Your task to perform on an android device: Open the Easy note app and Make a new note with the title Swimming Class and enter about swimming class in the notes body
Image 0: 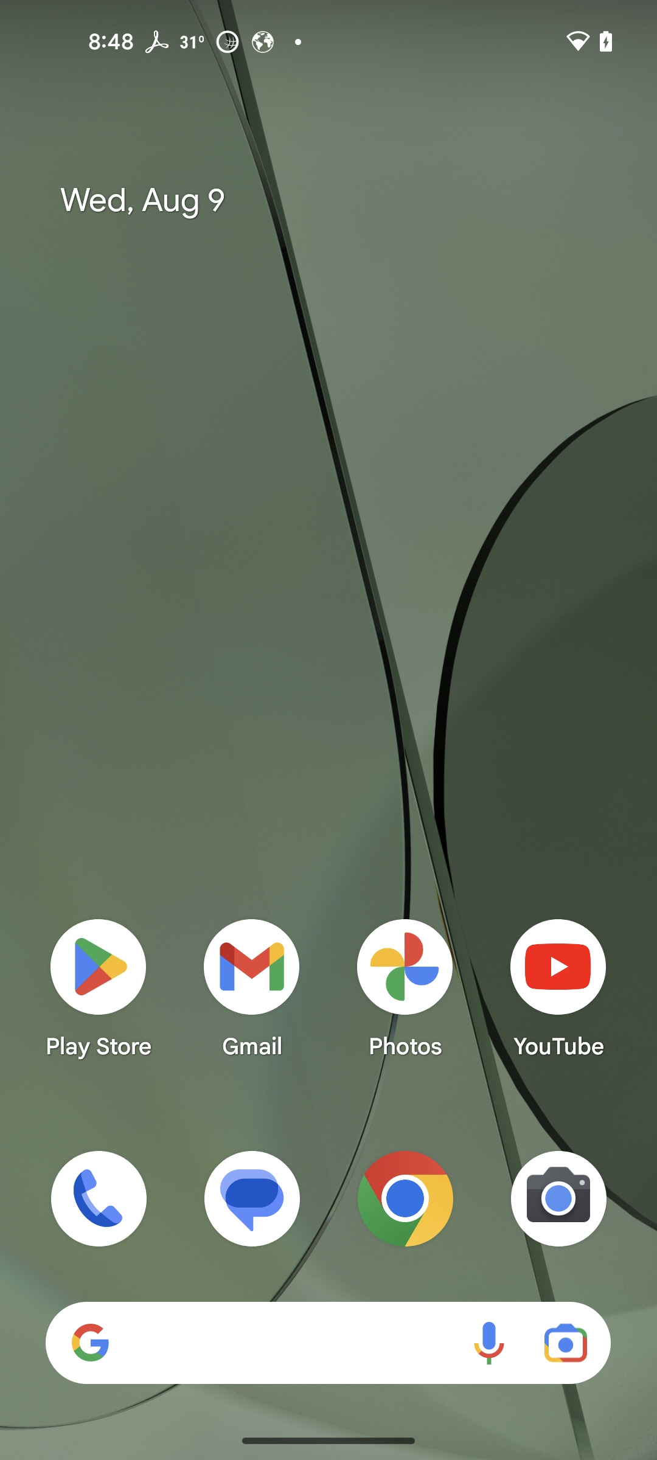
Open the Easy note app
Step 0: open app "Easy Notes"
Image 1: 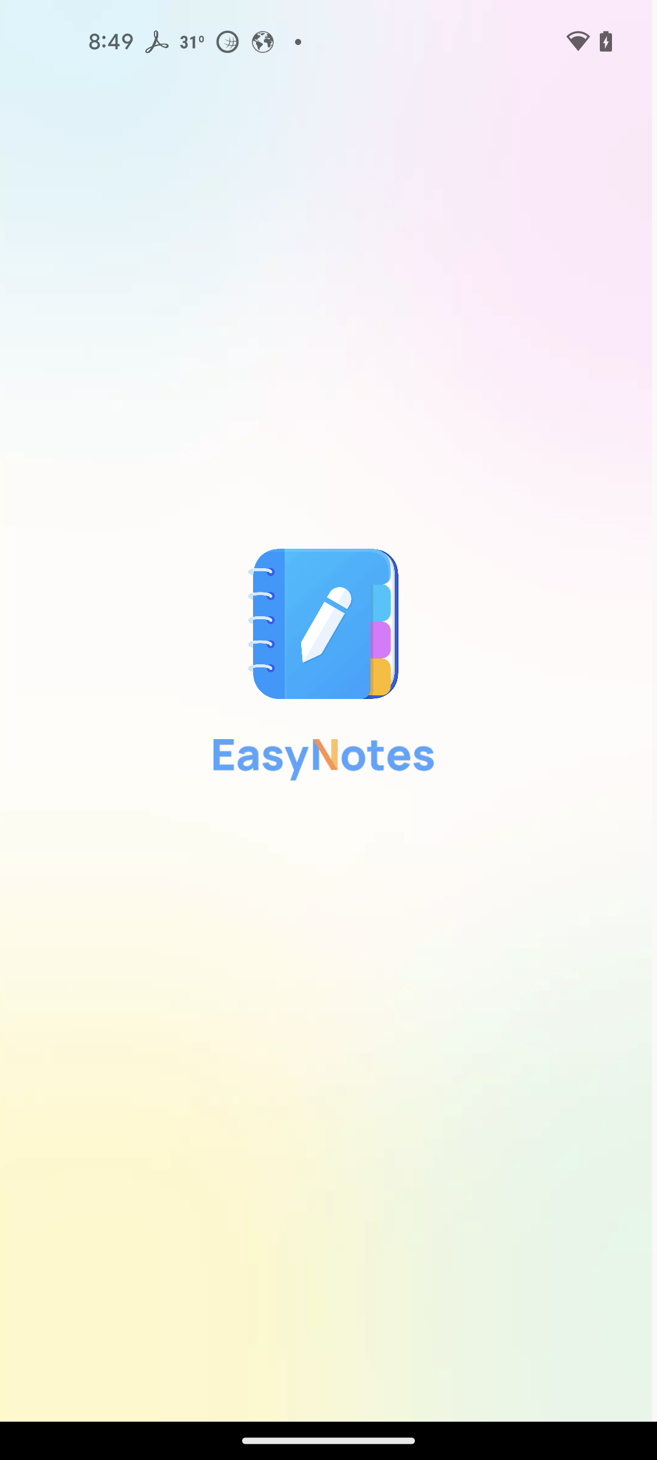
Open the Easy note app
Step 1: wait
Image 2: 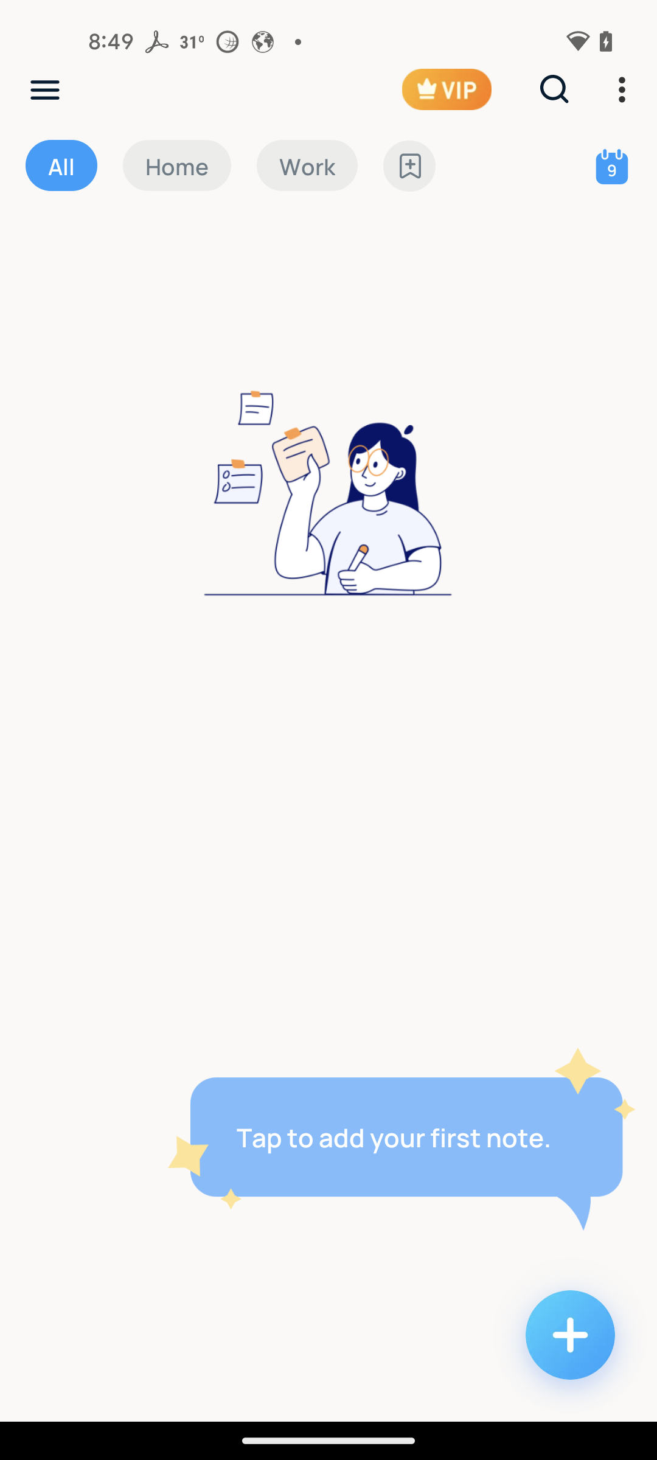
click on add new note
Step 2: click (569, 1335)
Image 3: 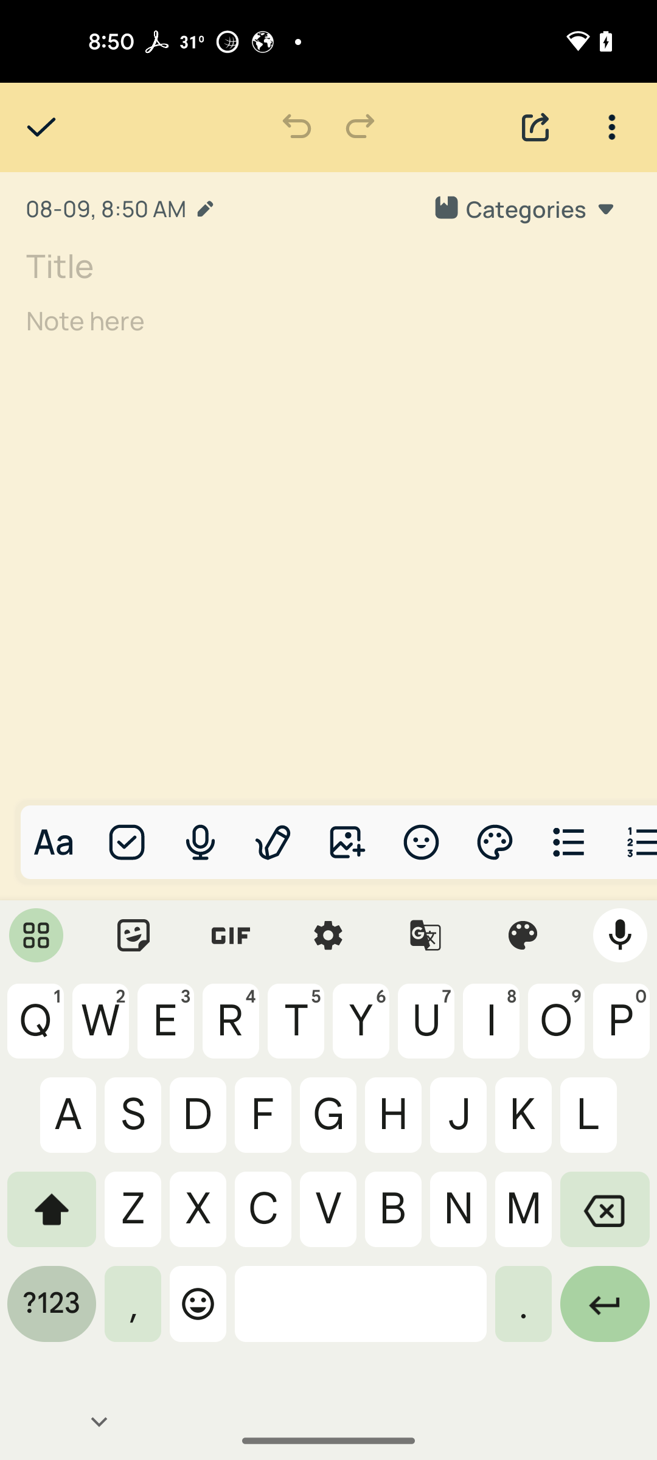
click on title
Step 3: click (328, 264)
Image 4: 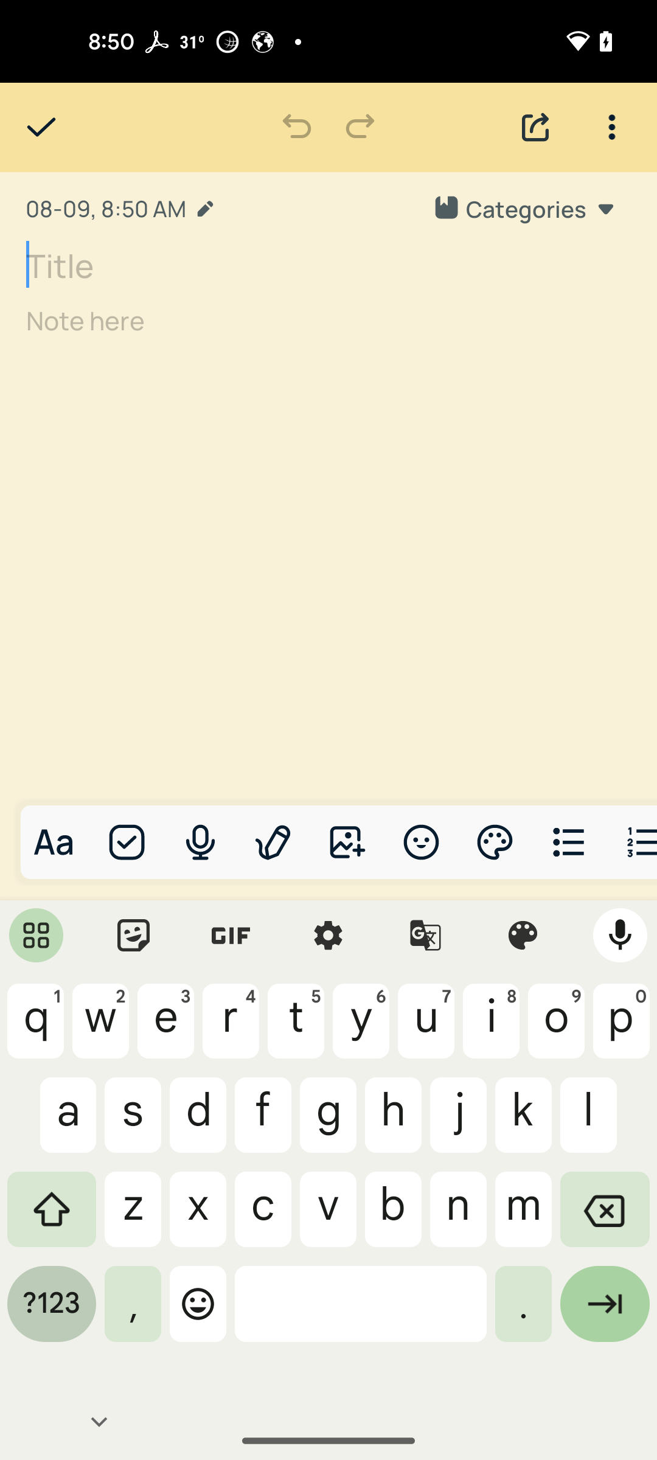
enter title swimming class
Step 4: type "swimming class"
Image 5: 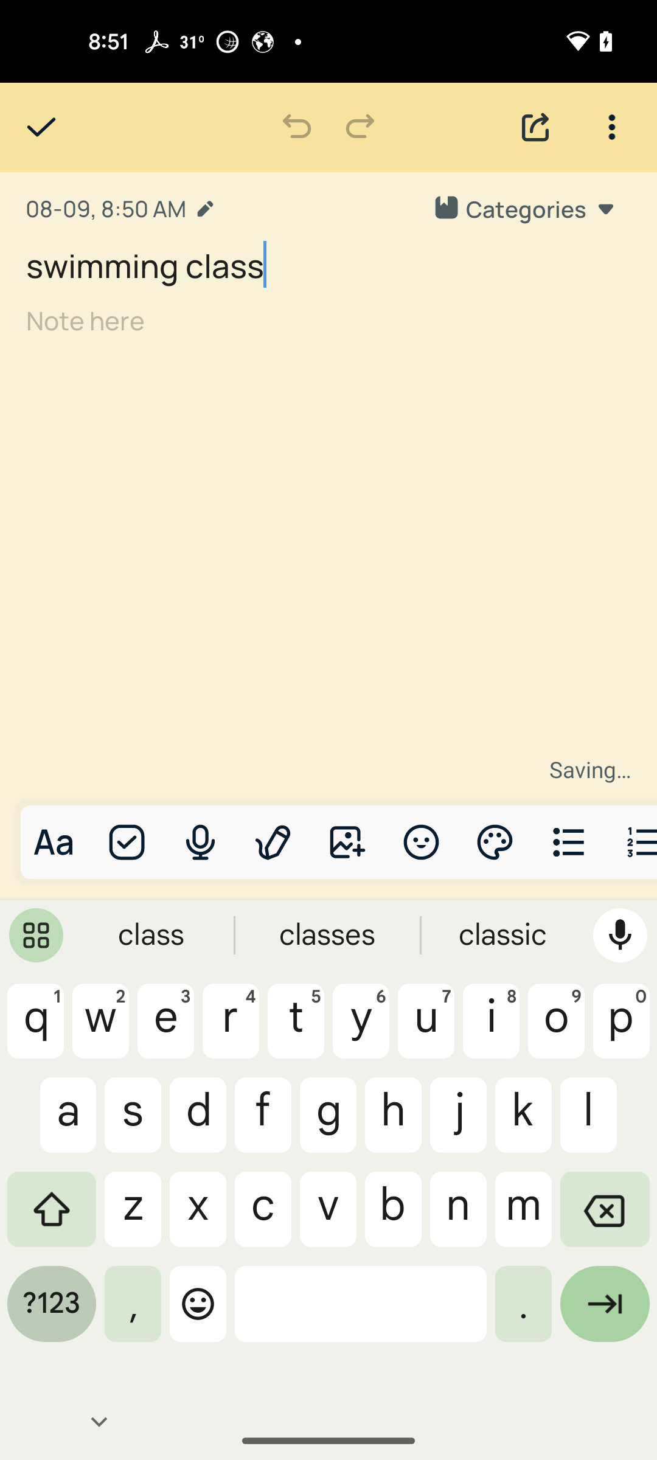
click on notes body
Step 5: click (328, 319)
Image 6: 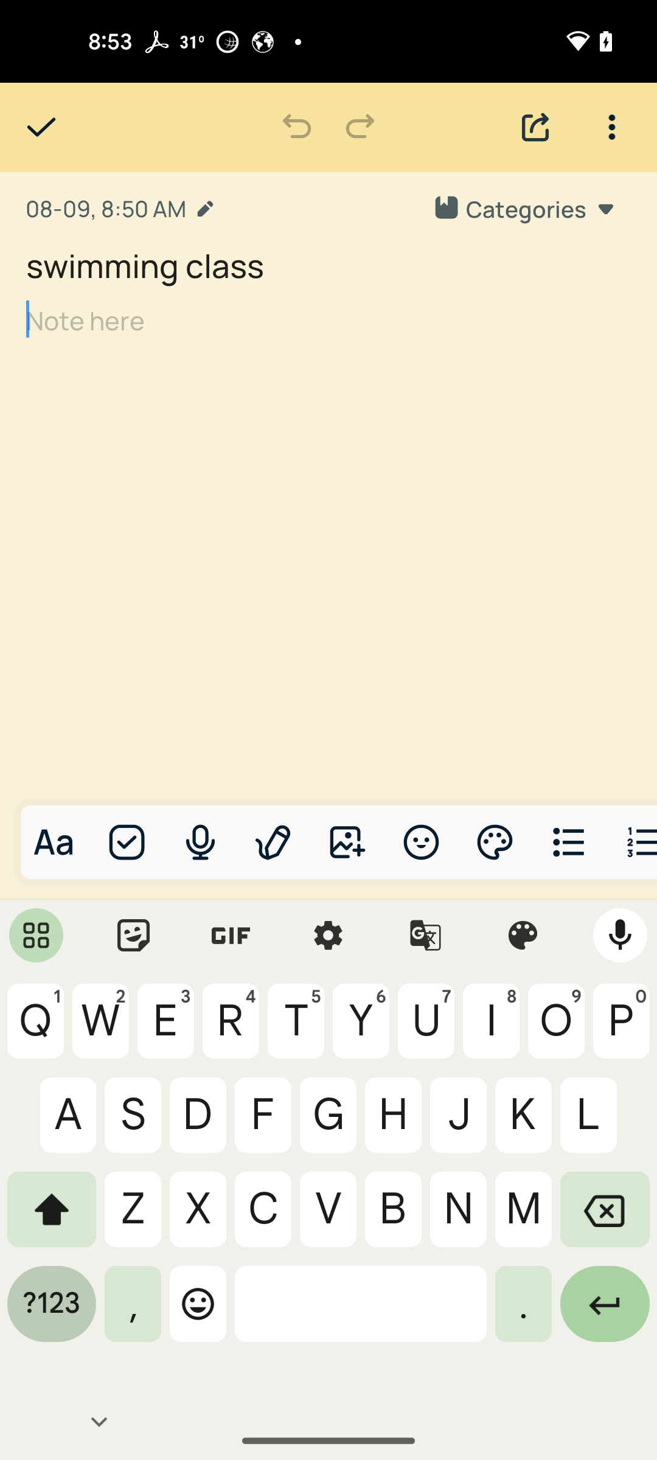
entering swimming class is going to be held on 10 august
Step 6: type "swimming class is going to be held on 10 august"
Image 7: 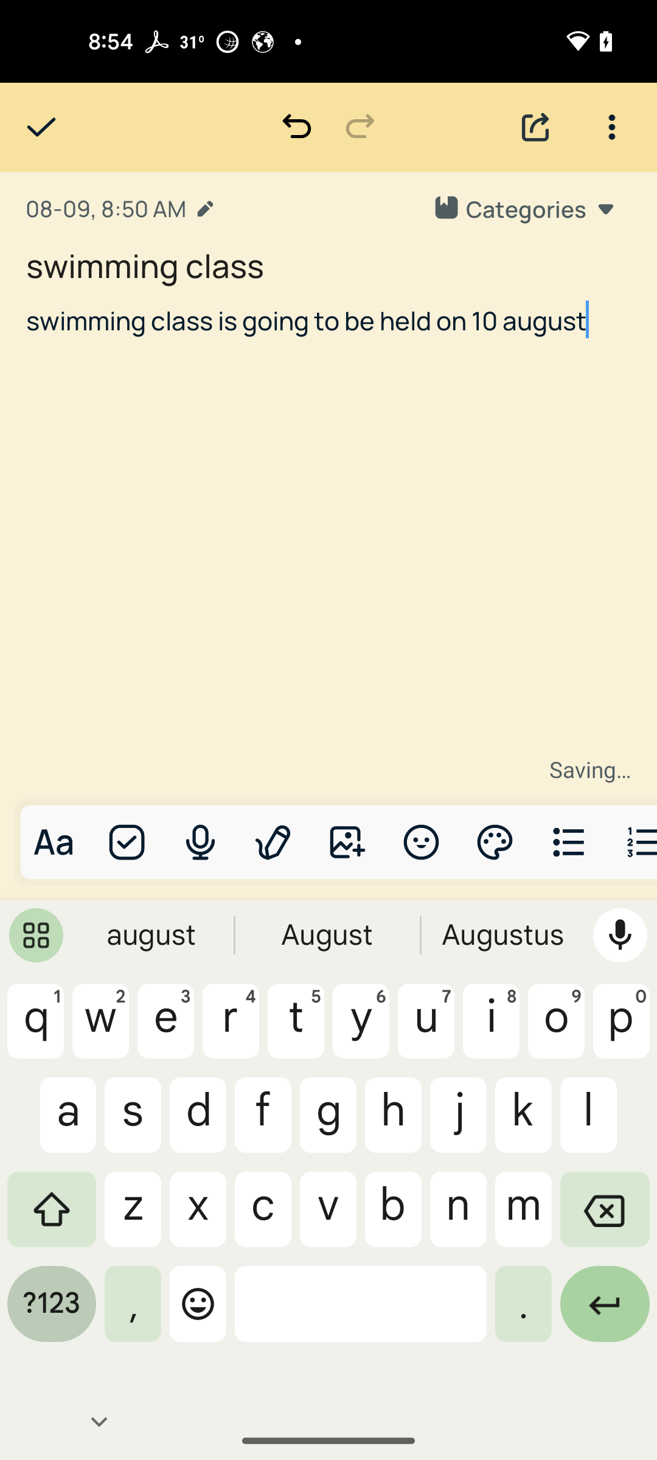
click on tick icon
Step 7: click (41, 127)